Your task to perform on an android device: Search for makeup products, brands, or keywords.
Image 0: 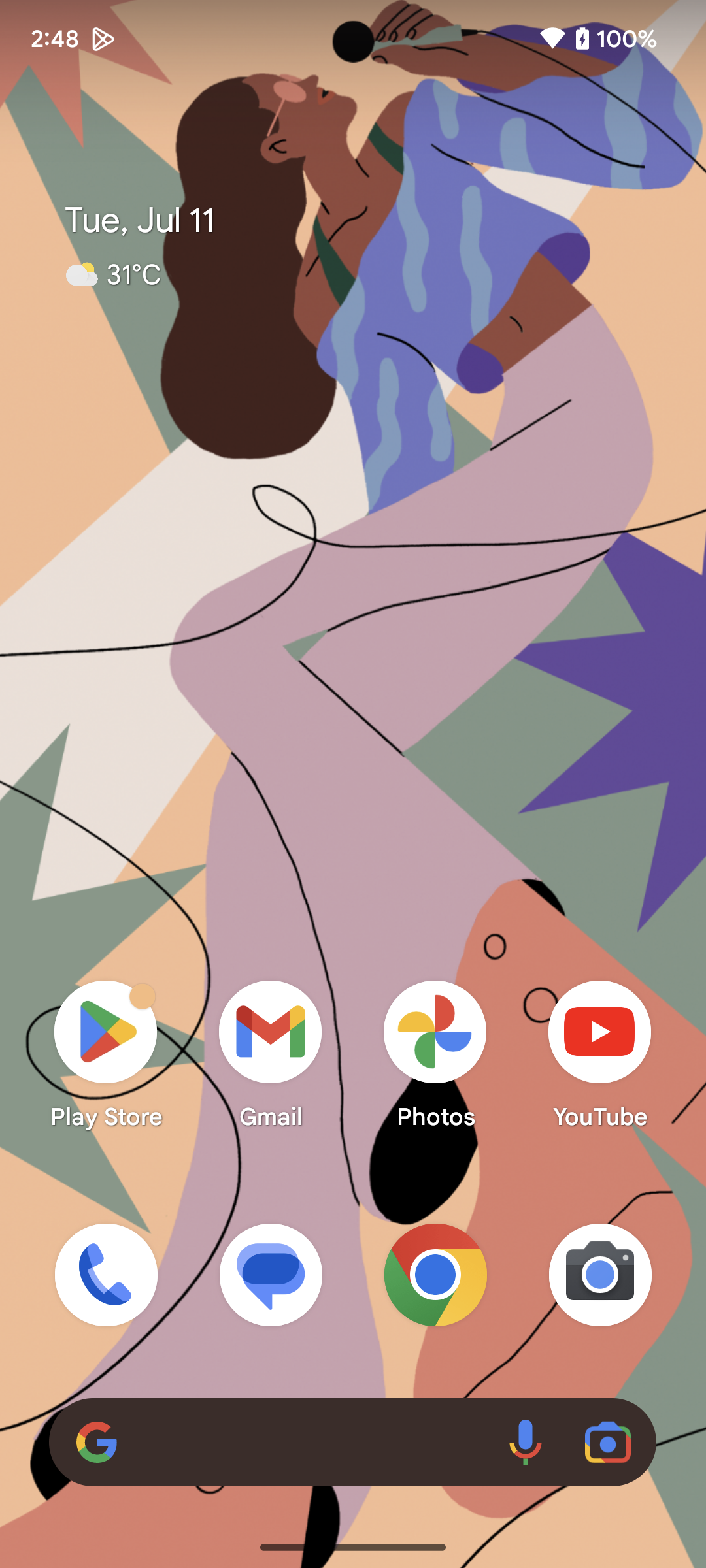
Open the Nykaa app.
Step 0: open app "Nykaa"
Image 1: 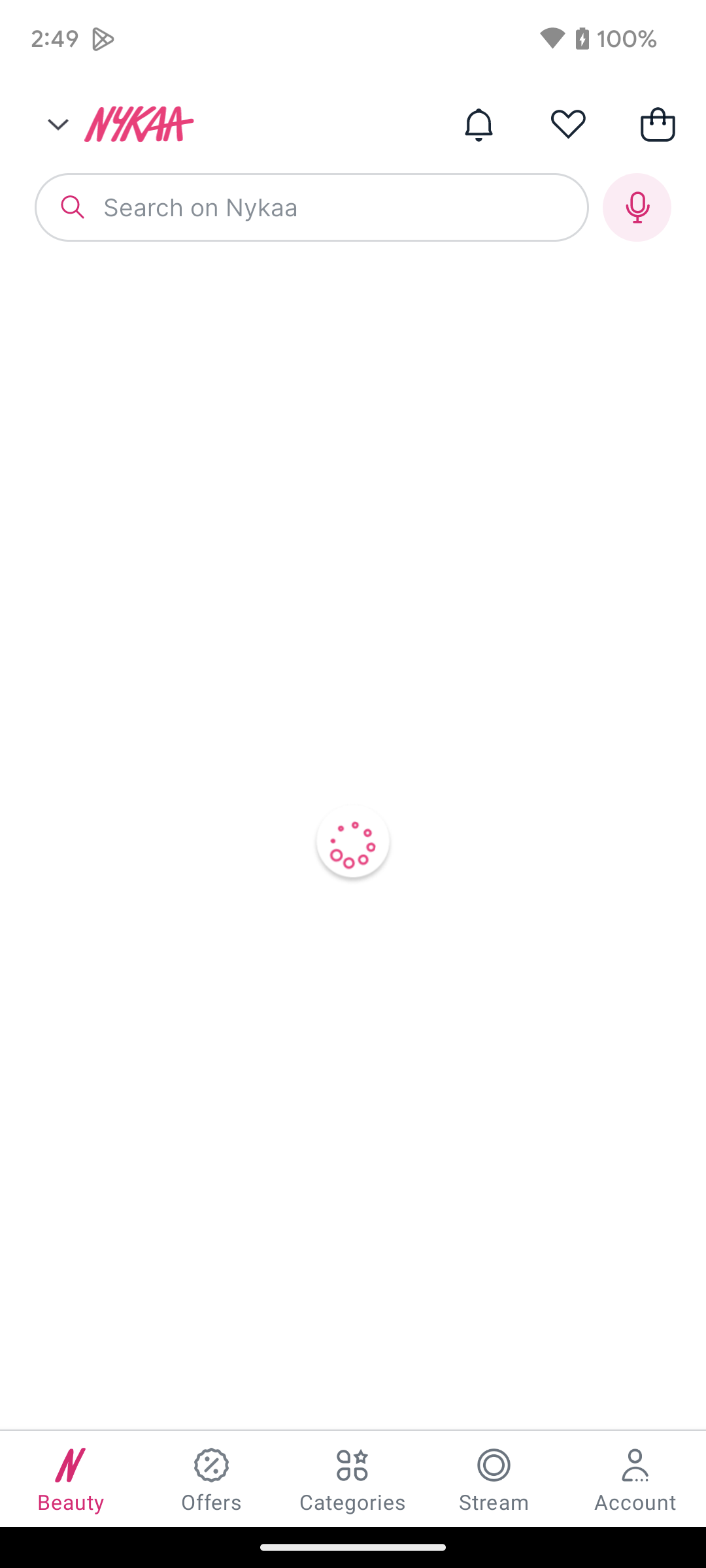
Open the Nykaa app.
Step 1: wait
Image 3: 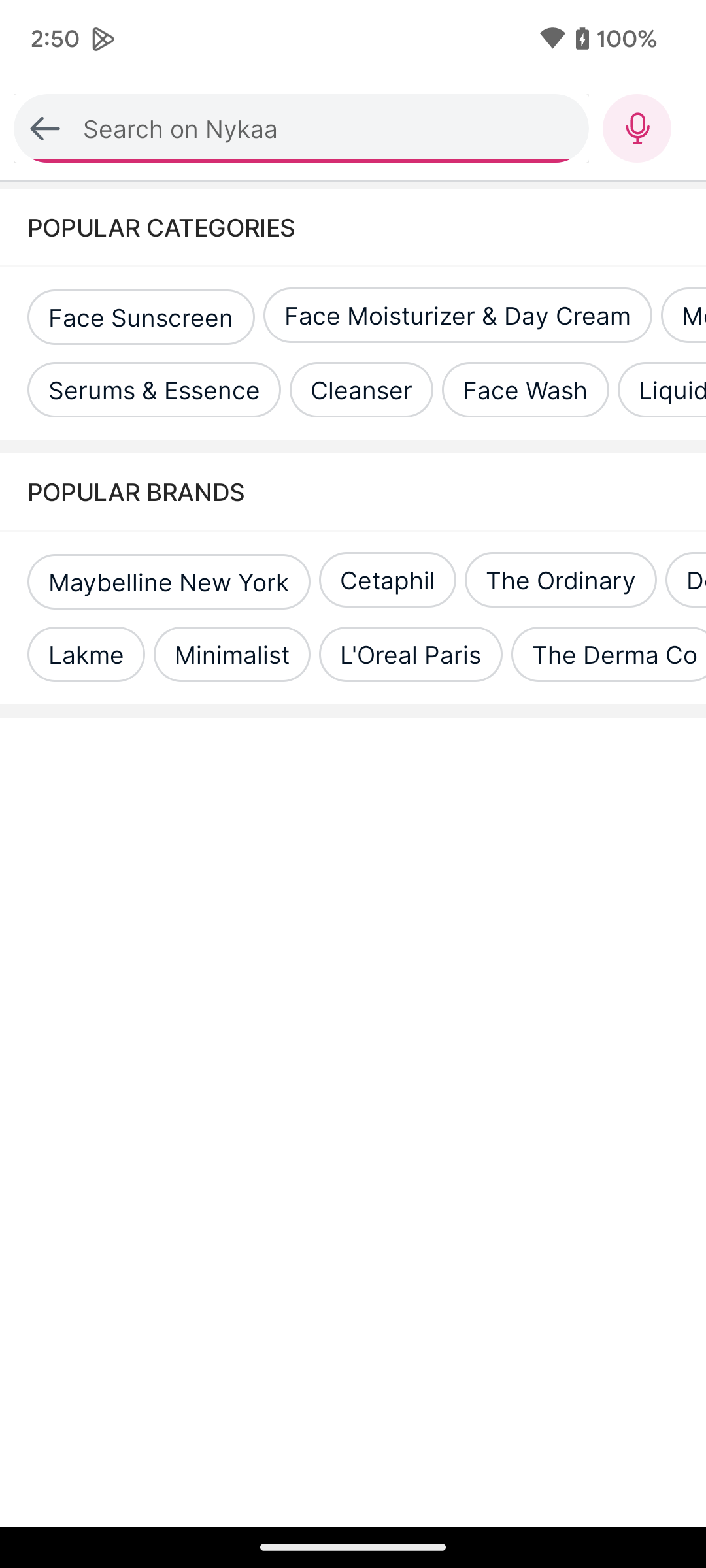
Click on the search bar at the top of the screen.
Step 3: click (274, 204)
Image 5: 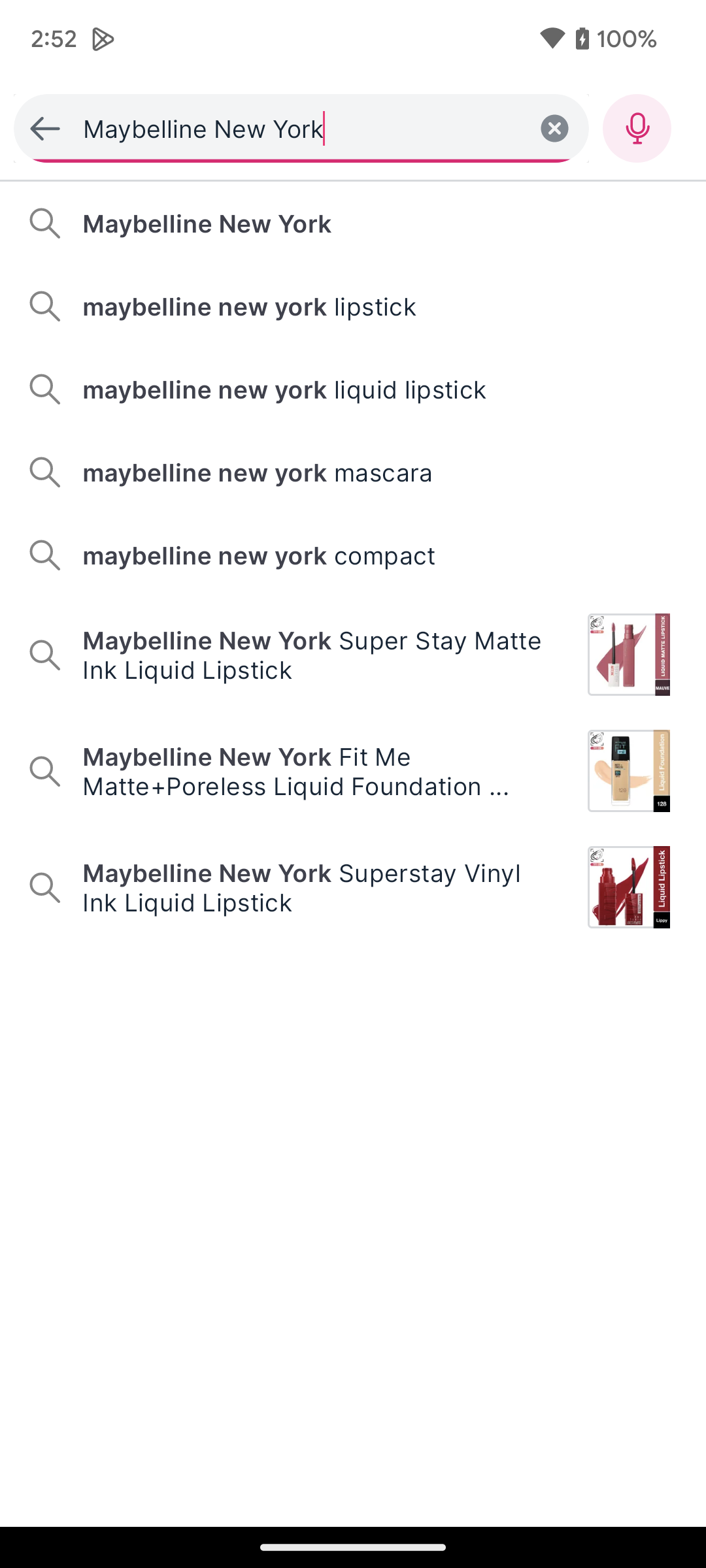
Click on Maybelline New York on the search list.
Step 5: click (380, 223)
Image 6: 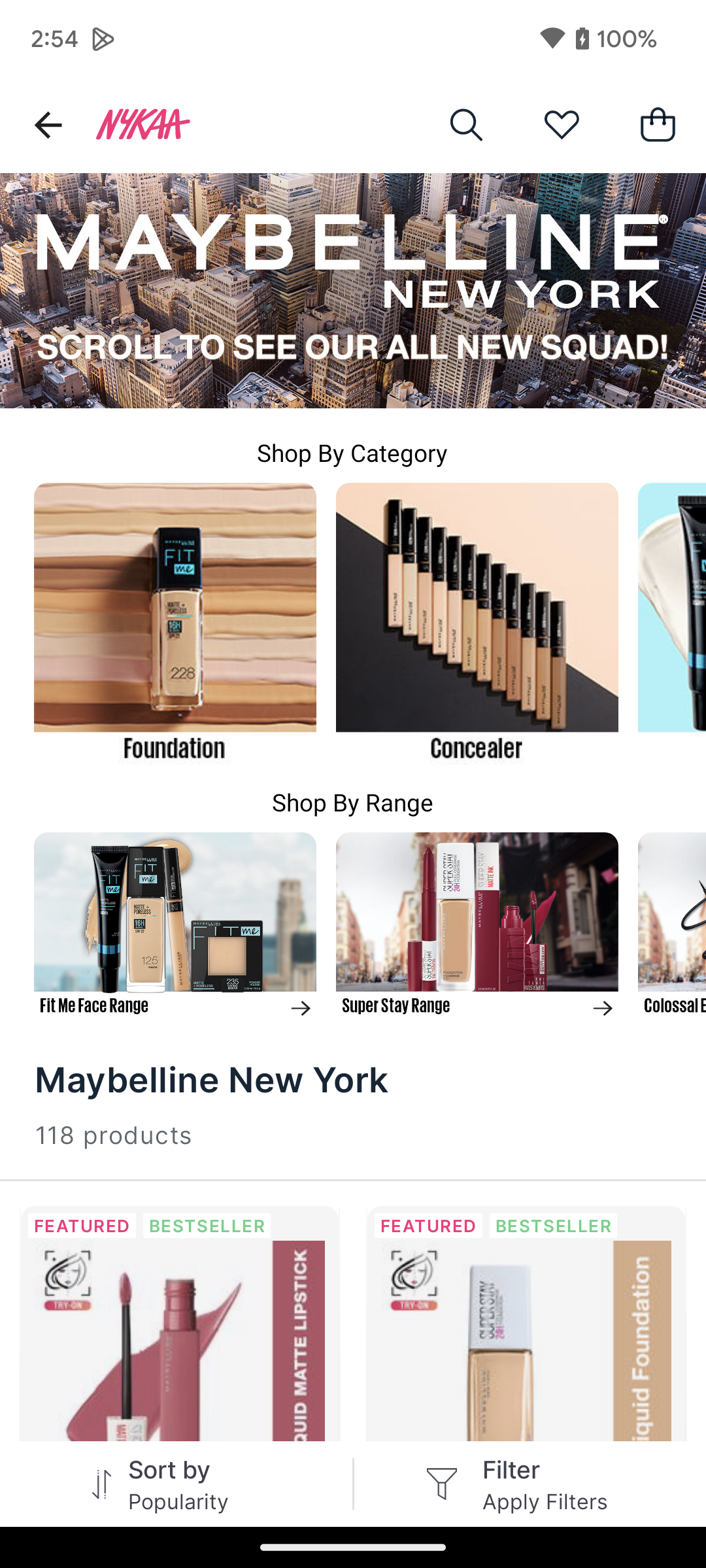
Scroll from the bottom to the top.
Step 6: scroll down
Image 7: 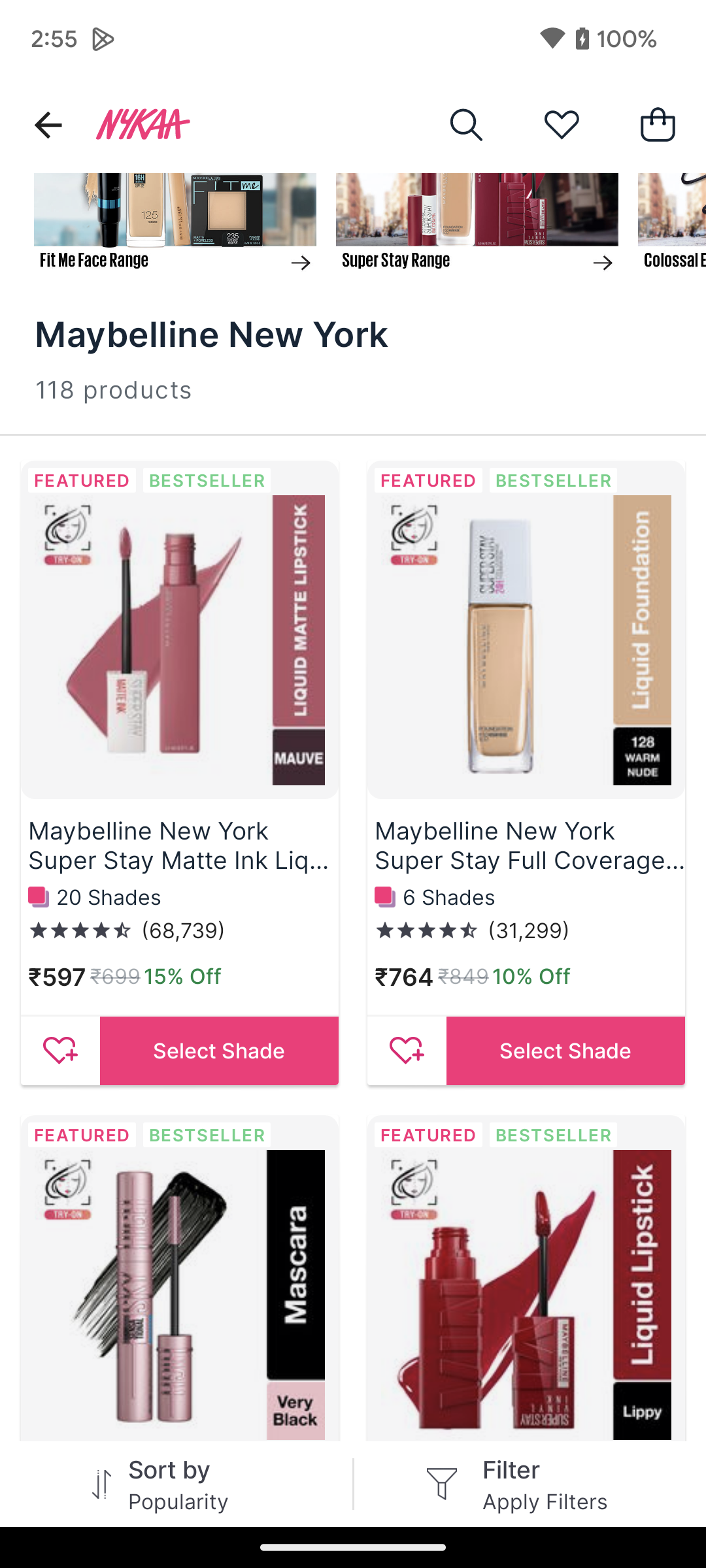
Scroll from the bottom to the top.
Step 7: scroll down
Image 8: 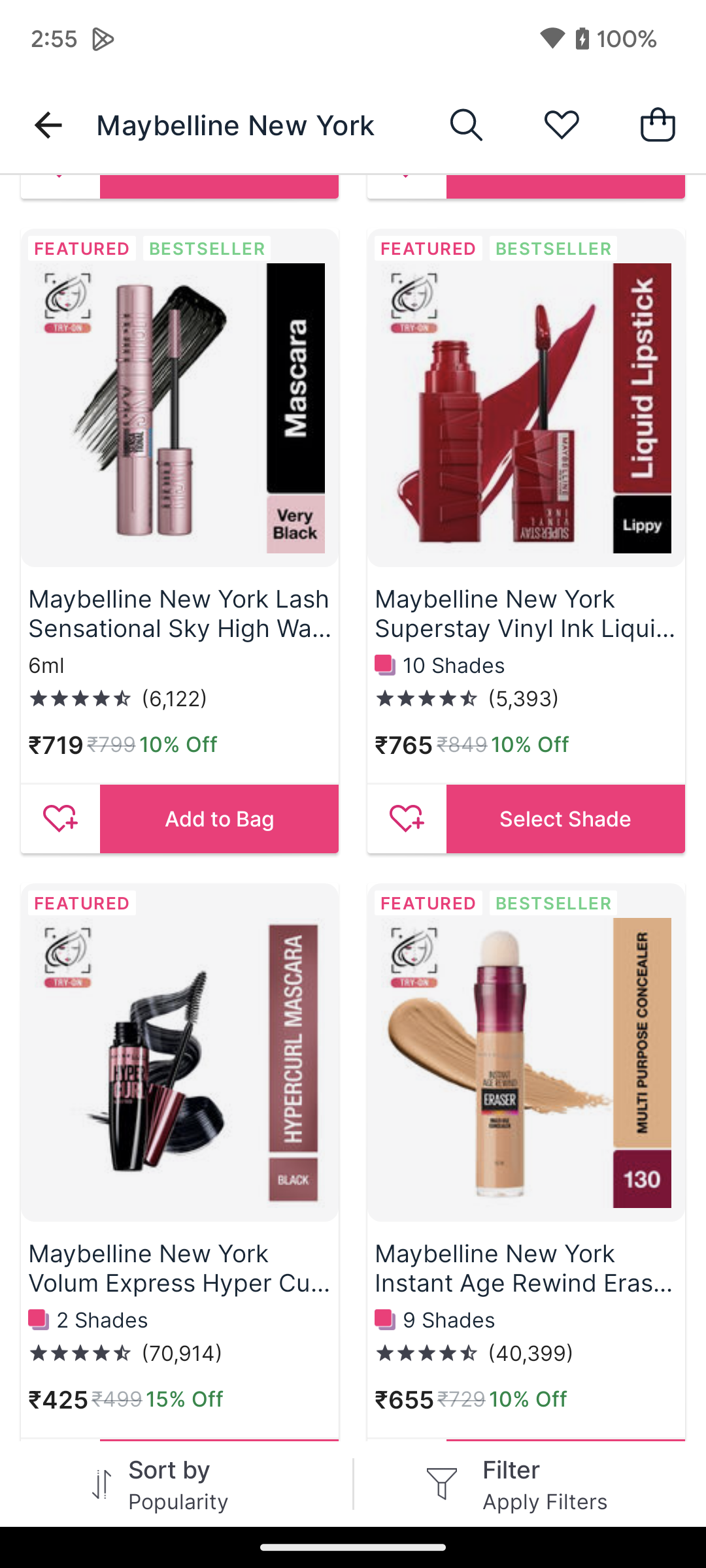
Scroll from the bottom to the top.
Step 8: scroll down